Your task to perform on an android device: Set a timer for 26 minutes and 30 seconds and start the timer.
Image 0: 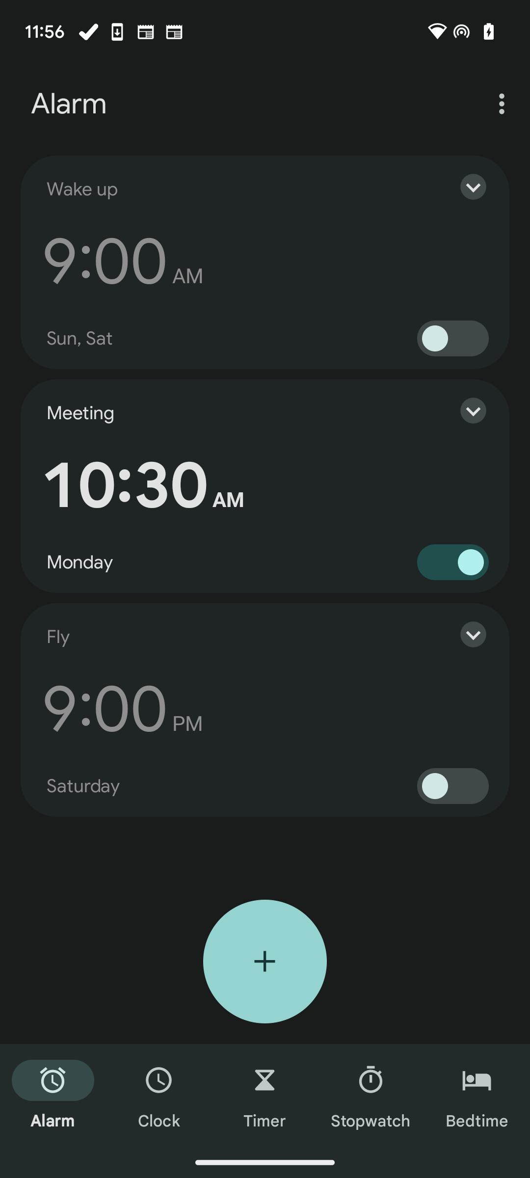
Click on the timer tab
Step 0: click (265, 1096)
Image 1: 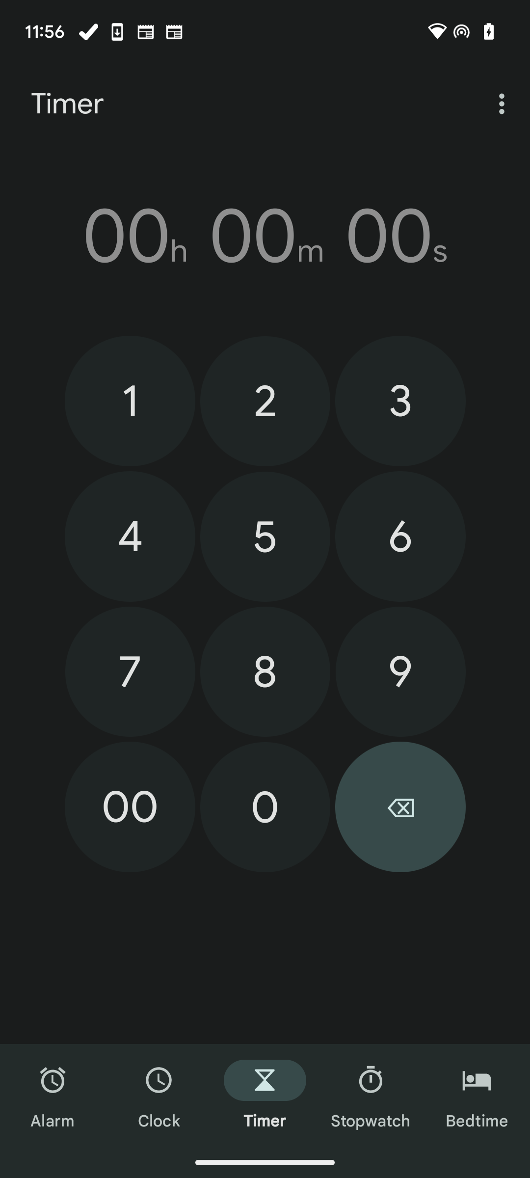
Set the timer for 26 minutes and 30 seconds
Step 1: click (265, 401)
Image 2: 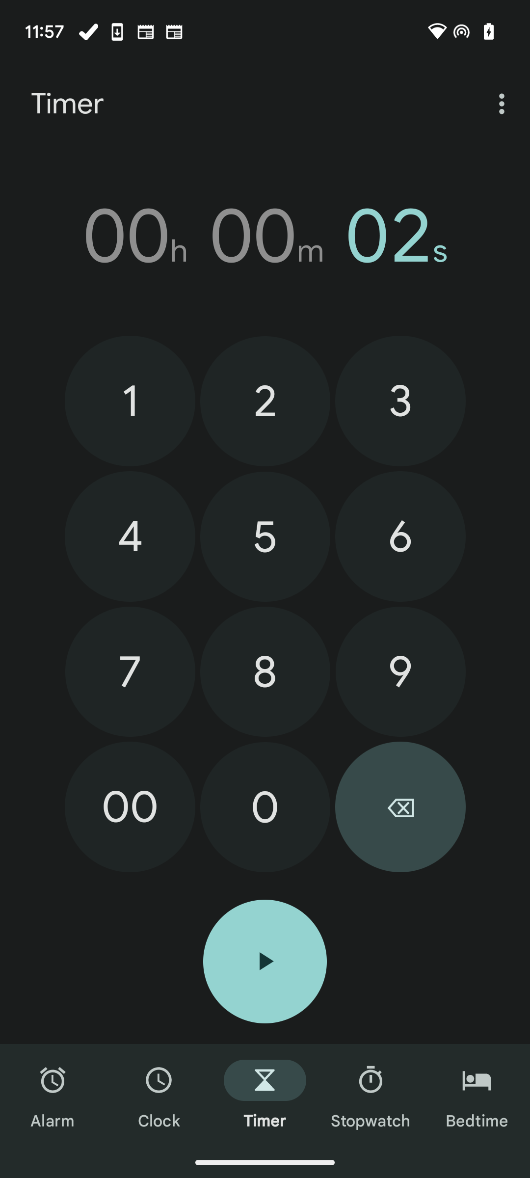
Set the timer for 26 minutes and 30 seconds
Step 2: click (400, 536)
Image 3: 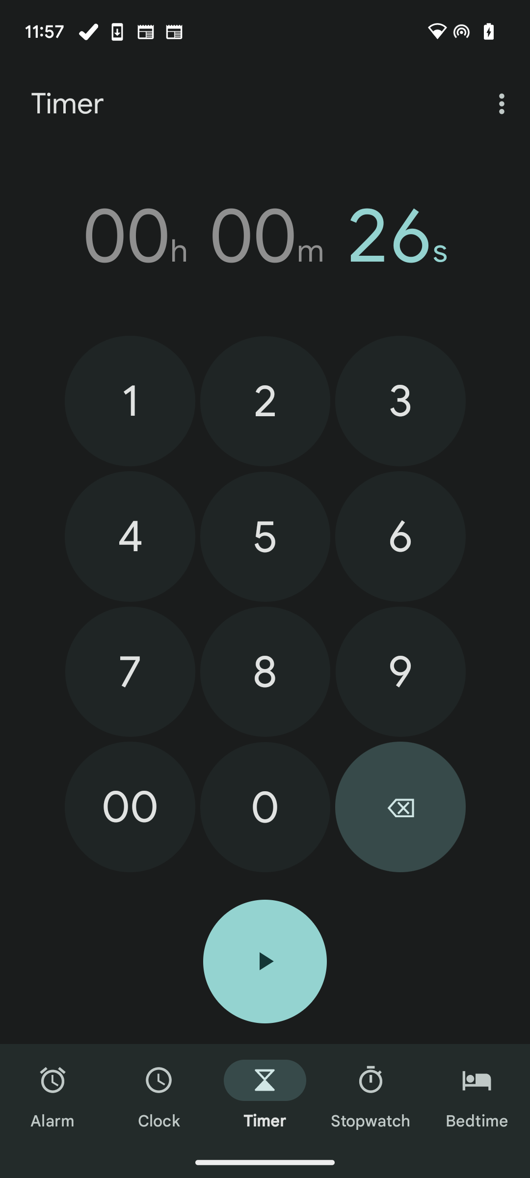
Set the timer for 26 minutes and 30 seconds
Step 3: click (400, 401)
Image 4: 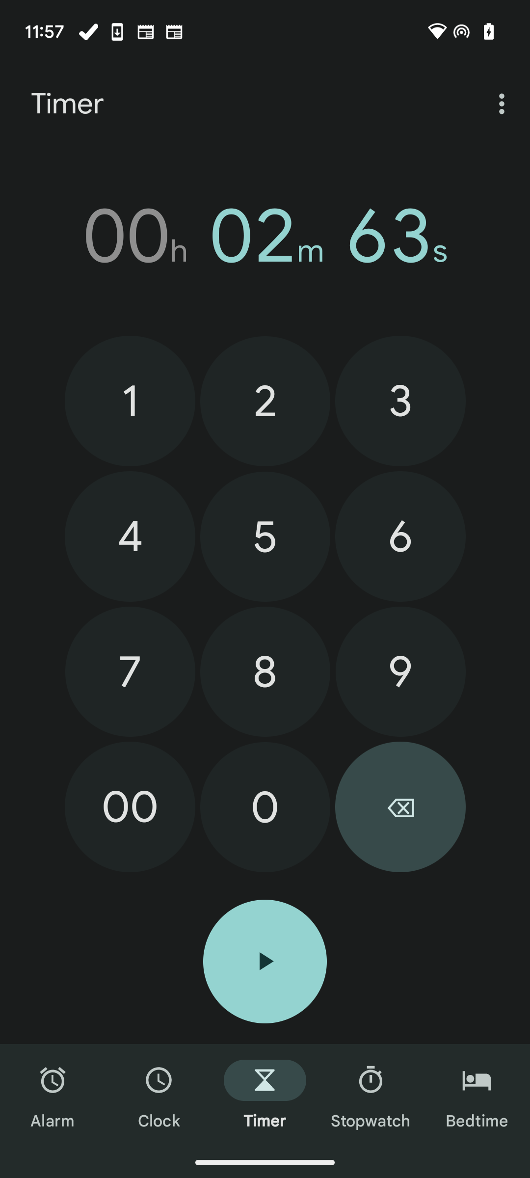
Set the timer for 26 minutes and 30 seconds
Step 4: click (265, 807)
Image 5: 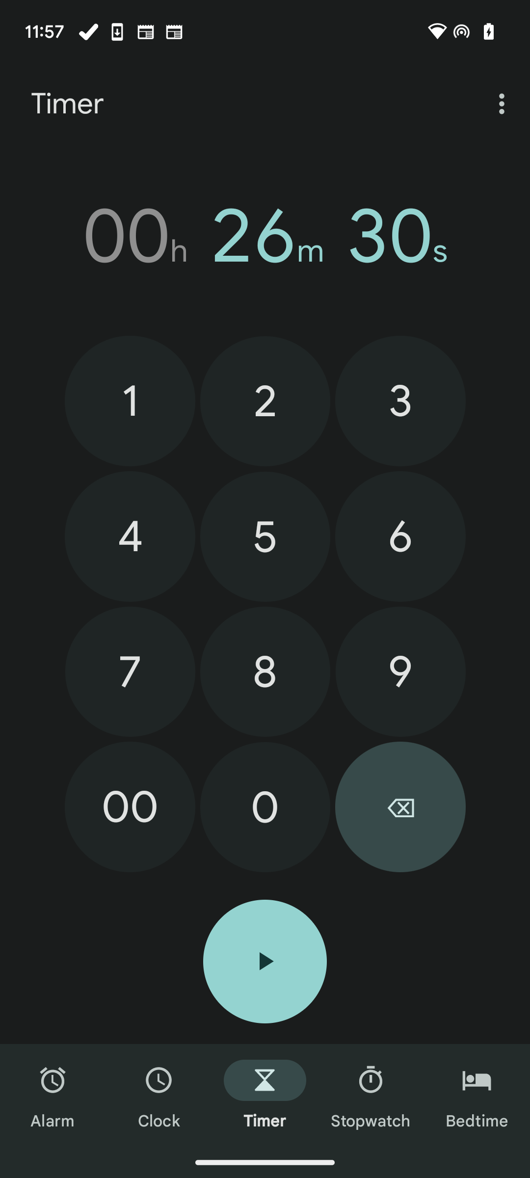
Click on the start icon button
Step 5: click (265, 961)